Your task to perform on an android device: I want to select and create a square shape and Resize the square from a large  In the Sketchbook app.
Image 0: 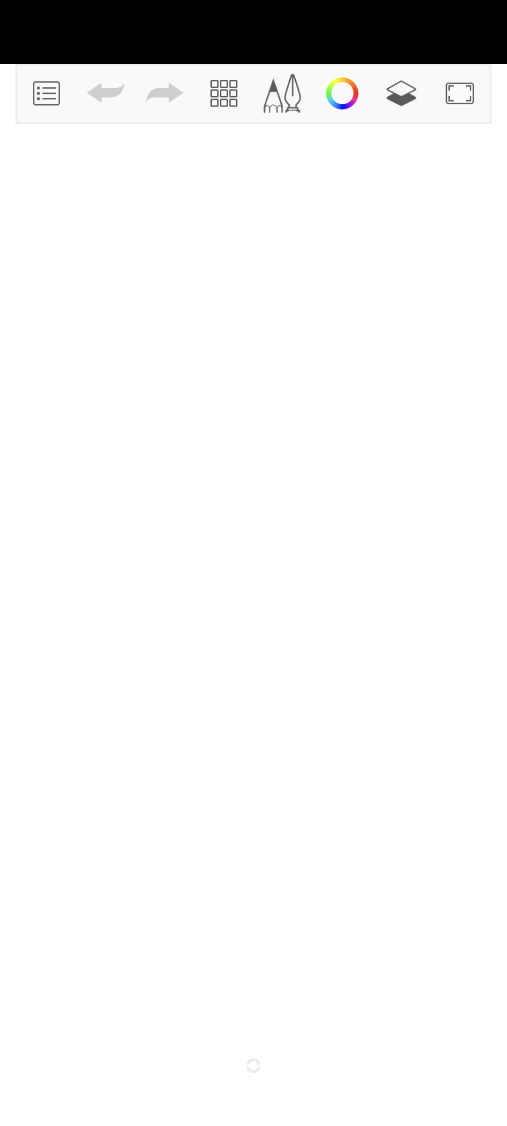
Click on the Shape icon at the top of the screen 
Step 0: click (223, 93)
Image 1: 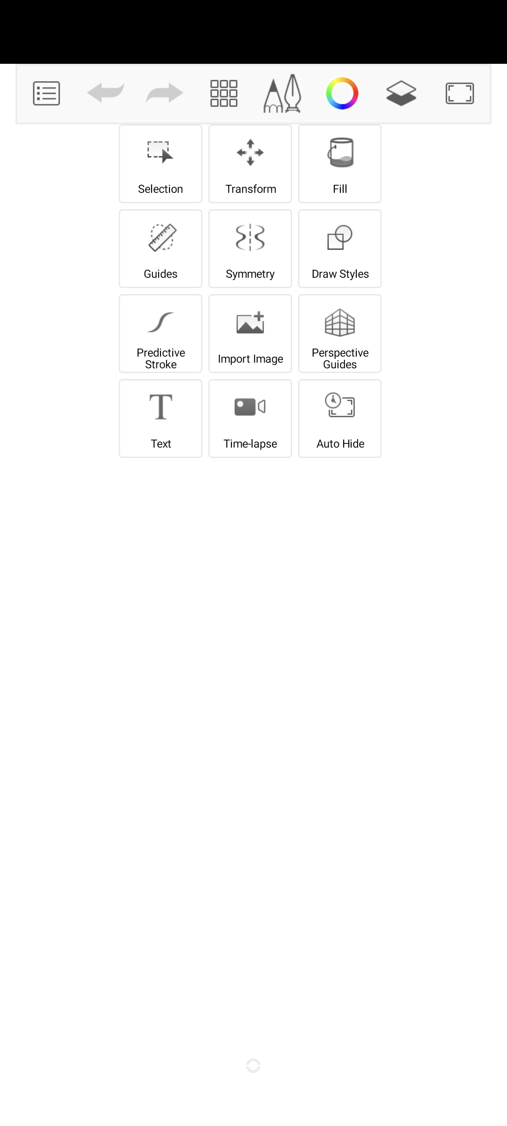
Click on the Draw styles option
Step 1: click (340, 248)
Image 2: 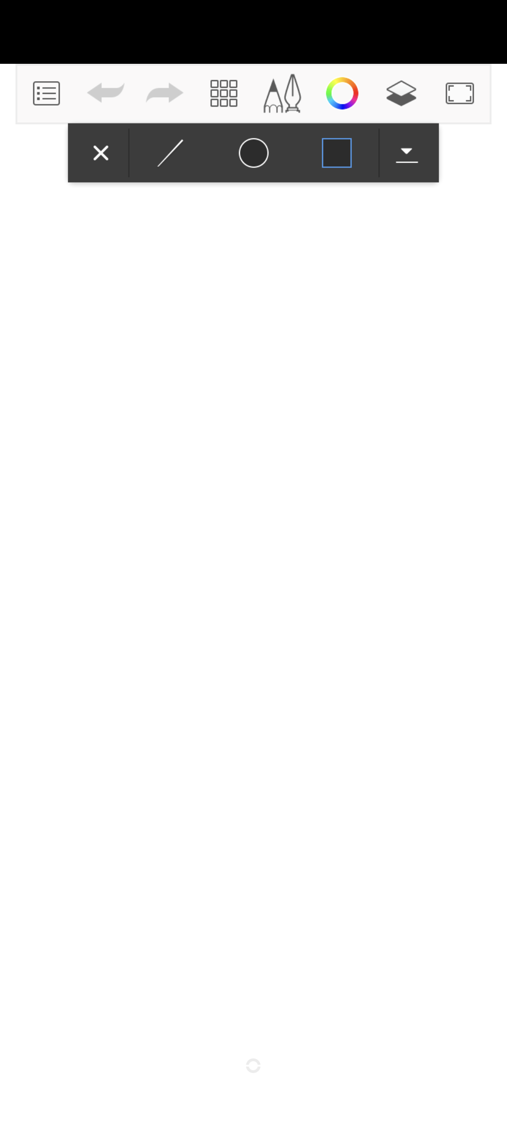
Click on the square 
Step 2: click (336, 153)
Image 3: 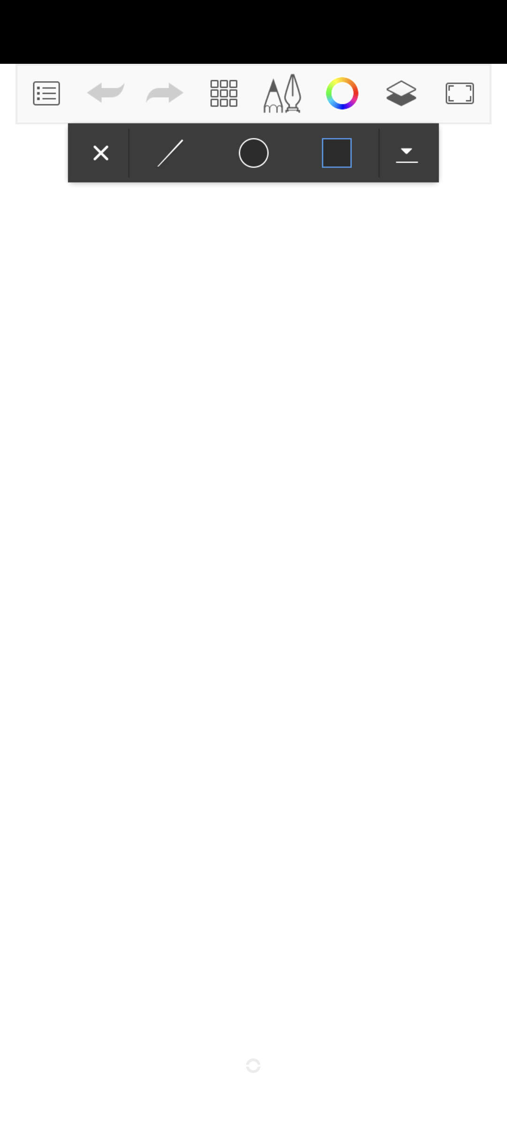
Swipe 
Step 3: click (248, 756)
Image 4: 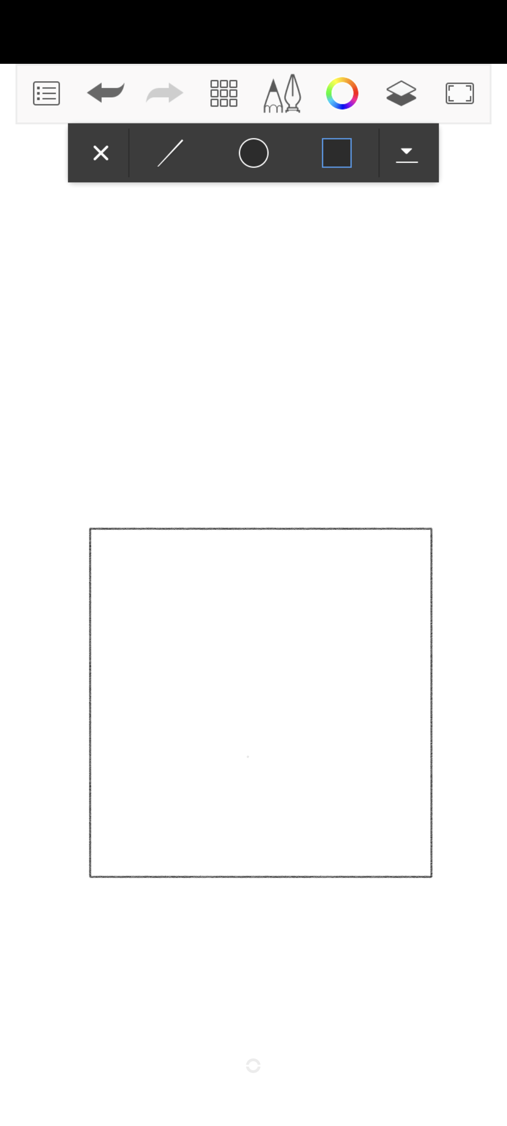
Swipe 
Step 4: click (248, 756)
Image 5: 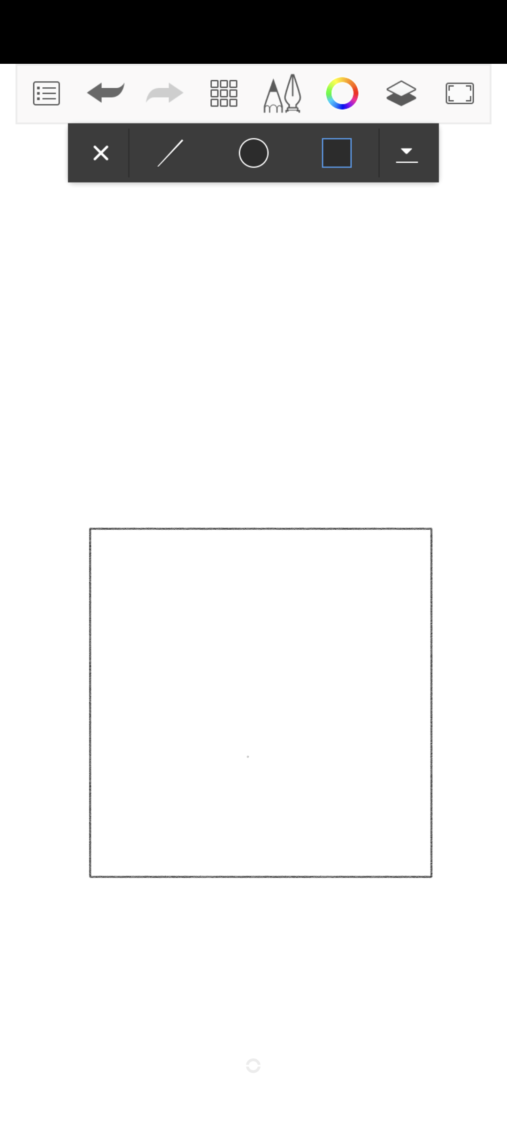
Swipe 
Step 5: wait
Image 6: 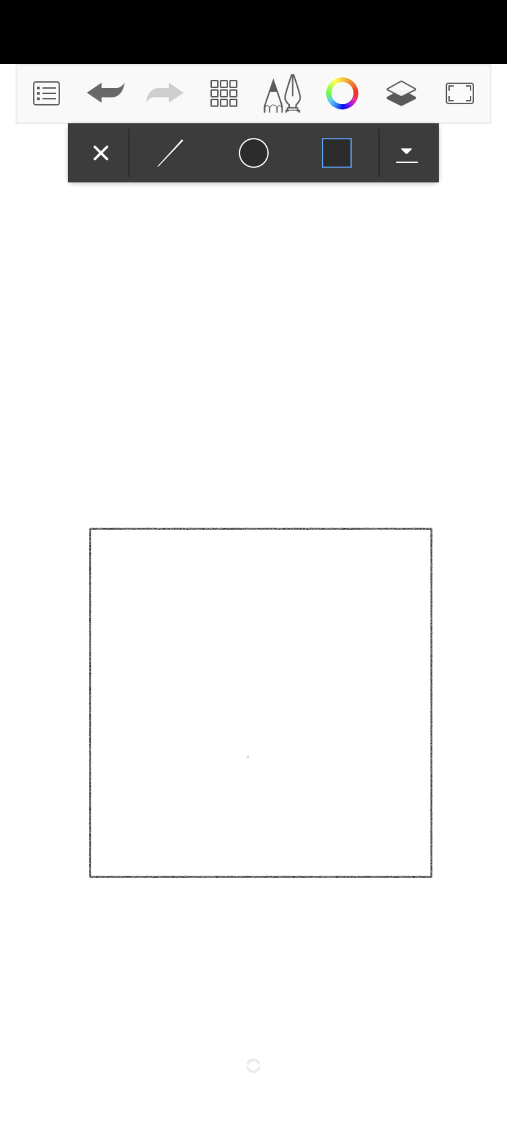
Swipe 
Step 6: wait